Your task to perform on an android device: Save the newly created document with phrase Dinner time 7:30 at the nearest 5* restaurant with Maria in the google Docs app.
Image 0: 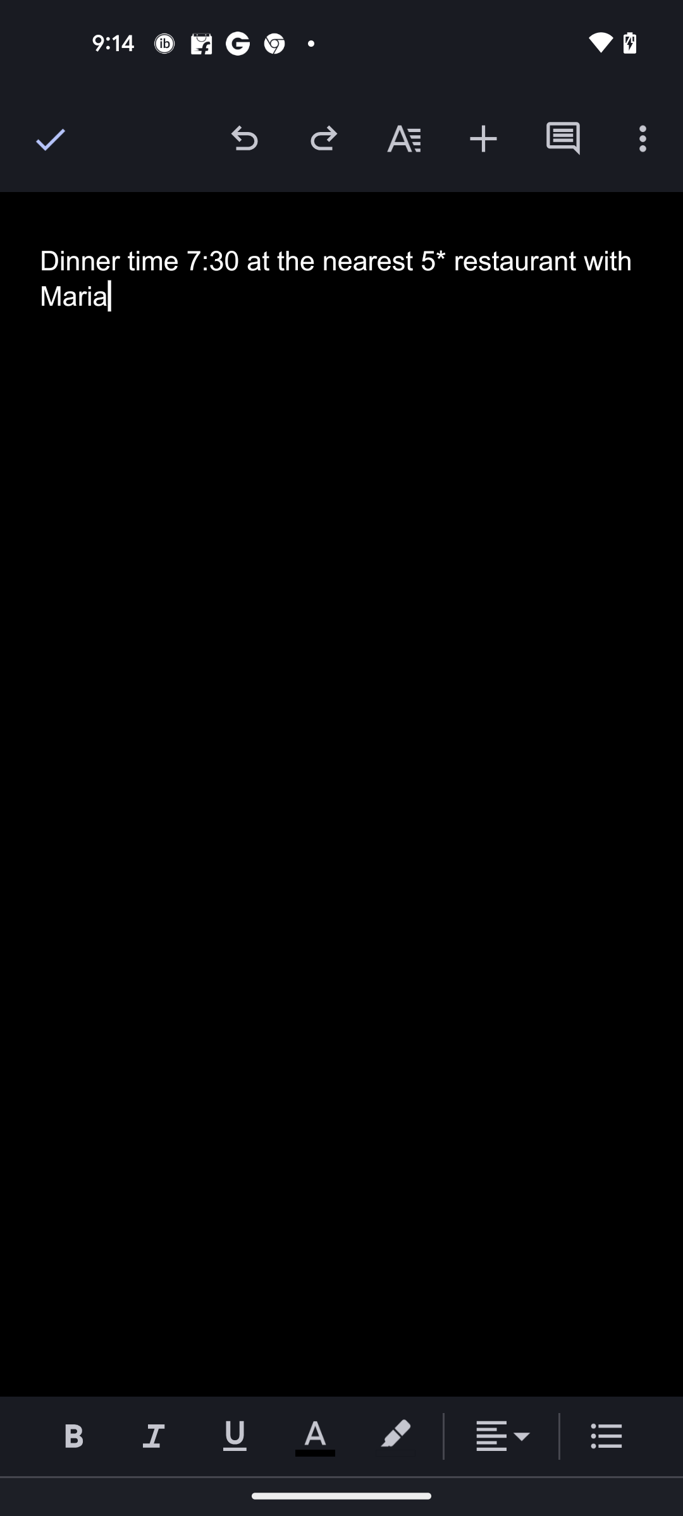
Click on the tick button at the top left corner of the screen
Step 0: click (46, 138)